Your task to perform on an android device: I want to see more details of the route by which I''ll arrive at 11:13 AM.
Image 0: 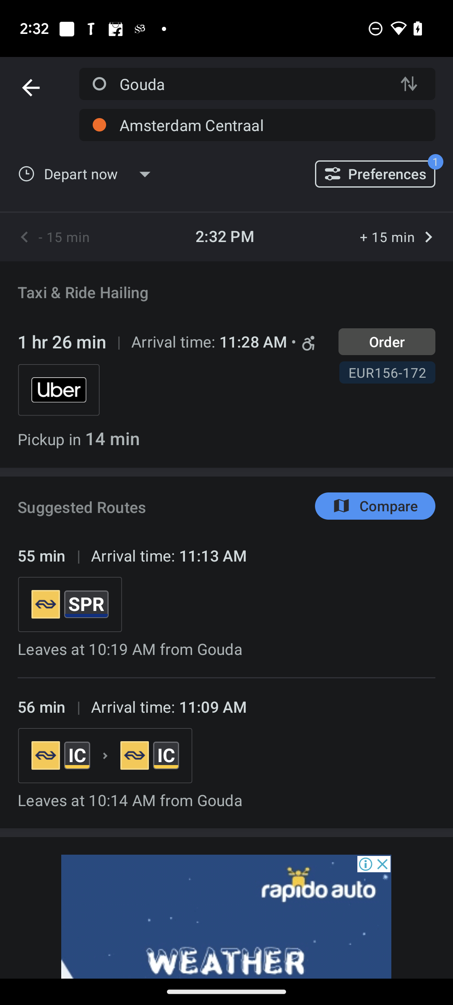
Click on the first suggested route after Taxi option.
Step 0: click (226, 602)